Your task to perform on an android device: Rapidbox app and buy OneShine Pink Sneakers shoes for the shipping address as 4600 Lady Bug Drive, New York -10013 then buy the shoe by UPI payment mode.
Image 1: 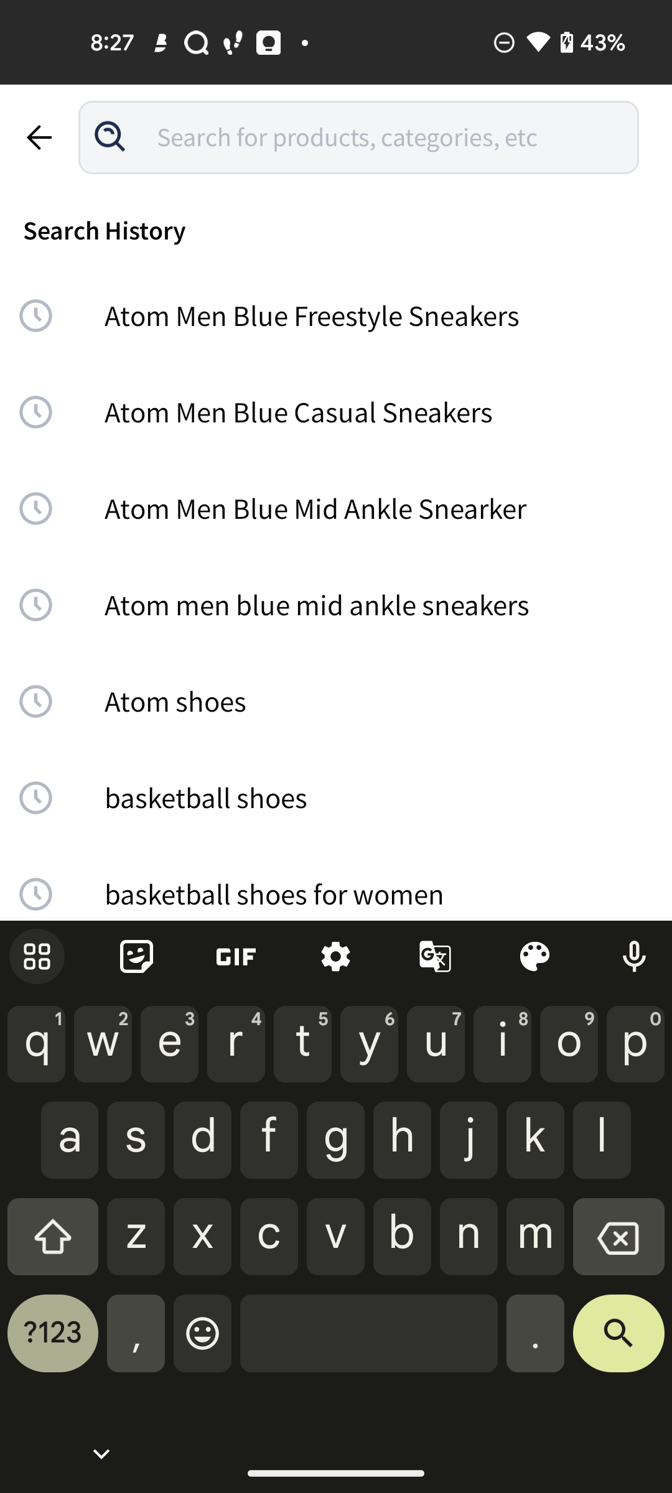
Sesrch on the screen bar top of the bottom of left corner
Step 1: type "OneShine Pink Sneakers shoes"
Image 2: 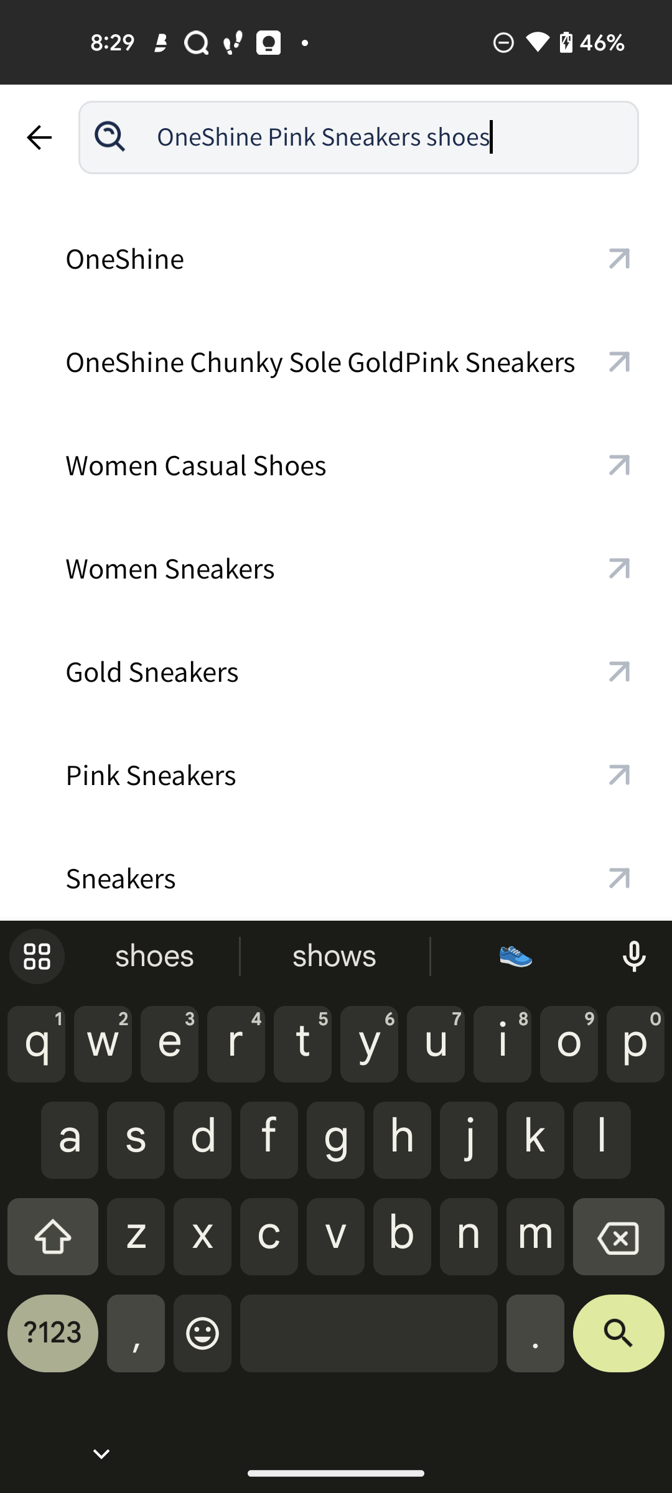
Click on the screen top of the bottom of right corner
Step 2: click (618, 1342)
Image 3: 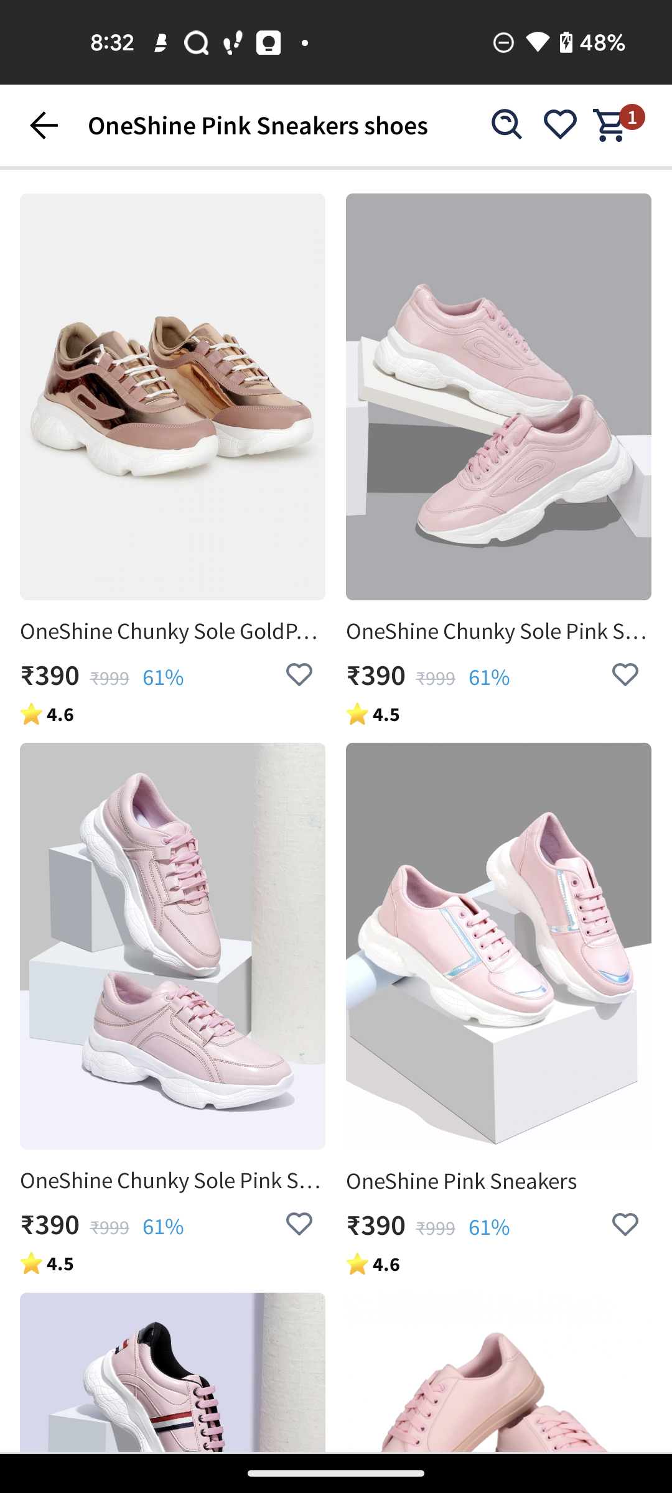
Click on the screen top of the bottom of right corner
Step 3: click (498, 396)
Image 4: 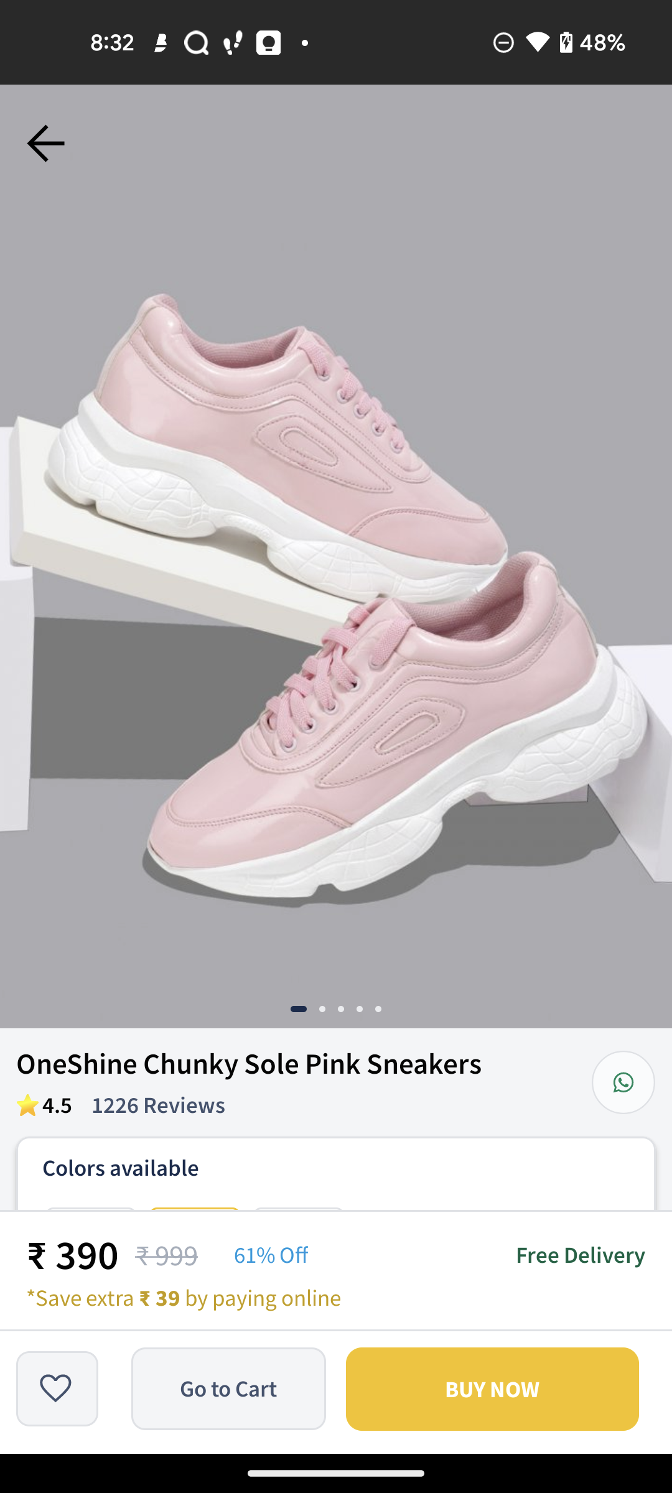
Buy the shoe by UPI payment mode
Step 4: scroll down
Image 5: 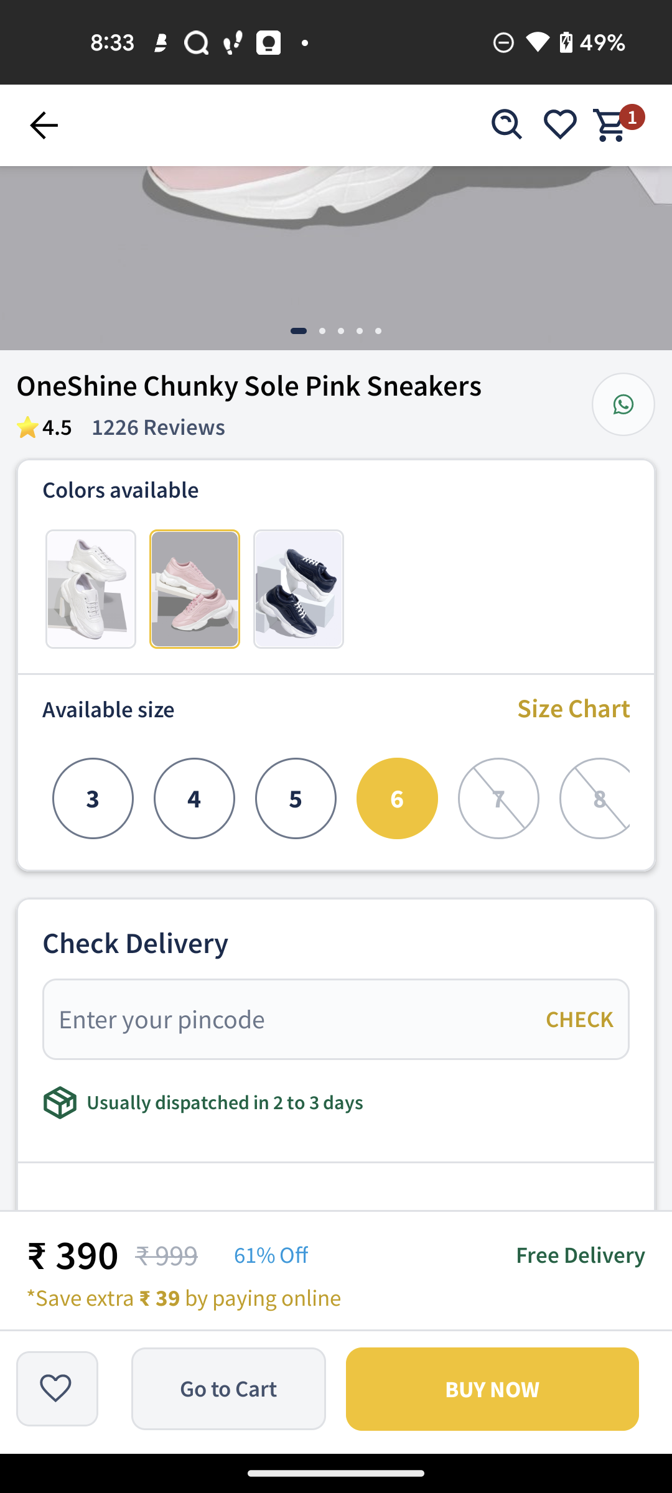
Click on the screen top of the bottom of right corner
Step 5: click (492, 1388)
Image 6: 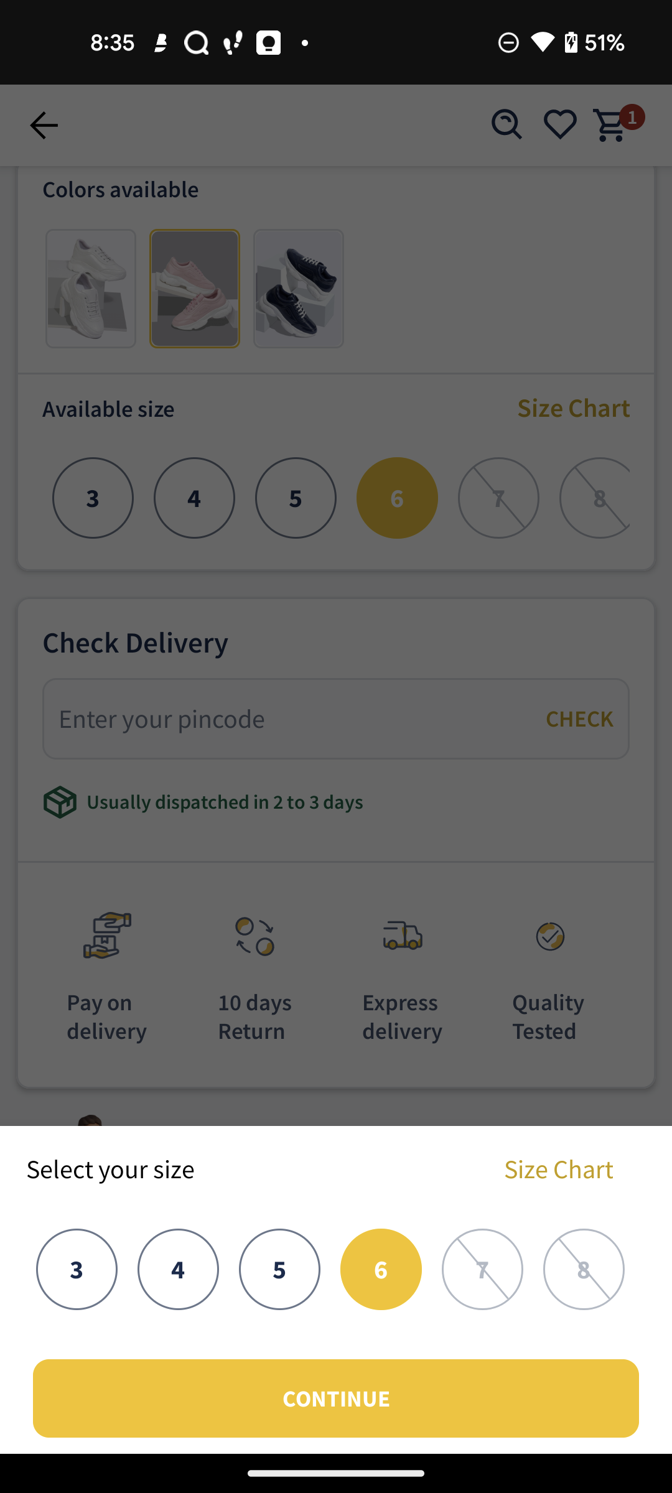
Click on the screen top of the bottom of right corner
Step 6: click (336, 1398)
Image 7: 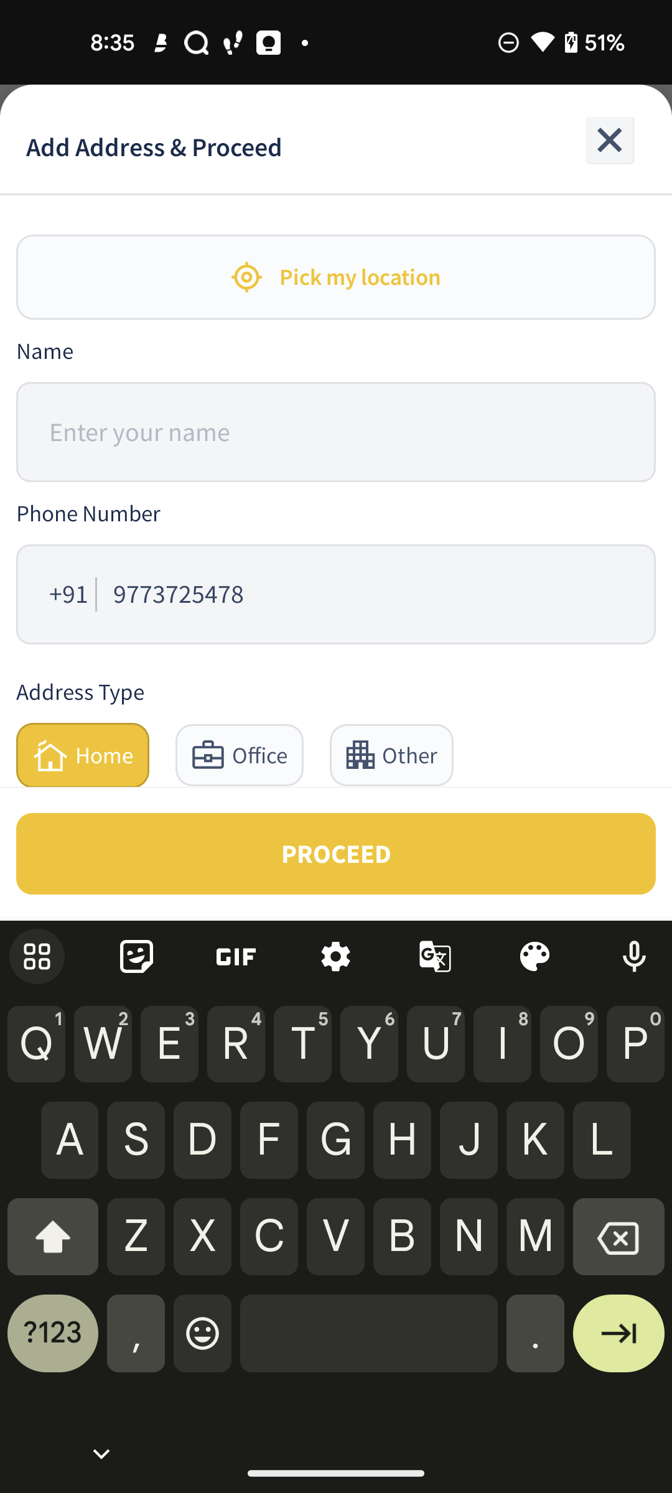
Fill in your address
Step 7: click (335, 853)
Image 8: 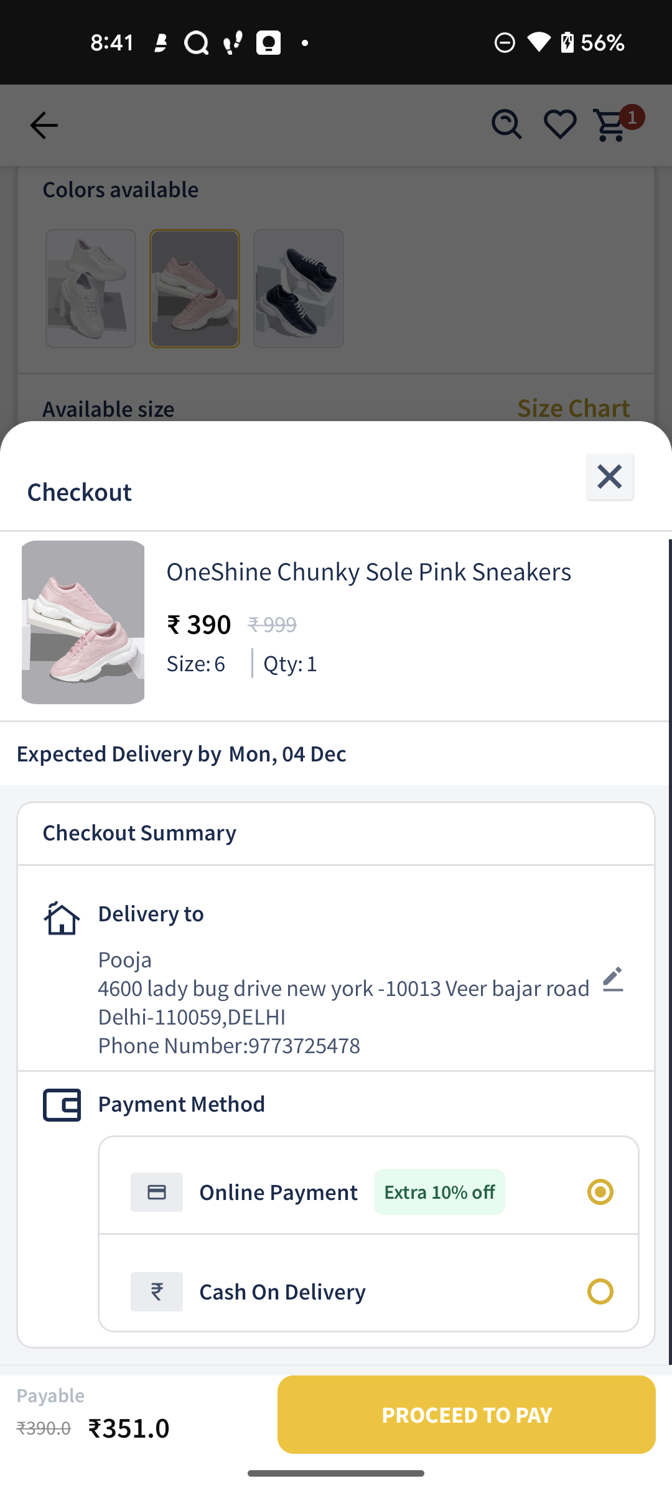
Click on the online payment mode
Step 8: click (600, 1192)
Image 9: 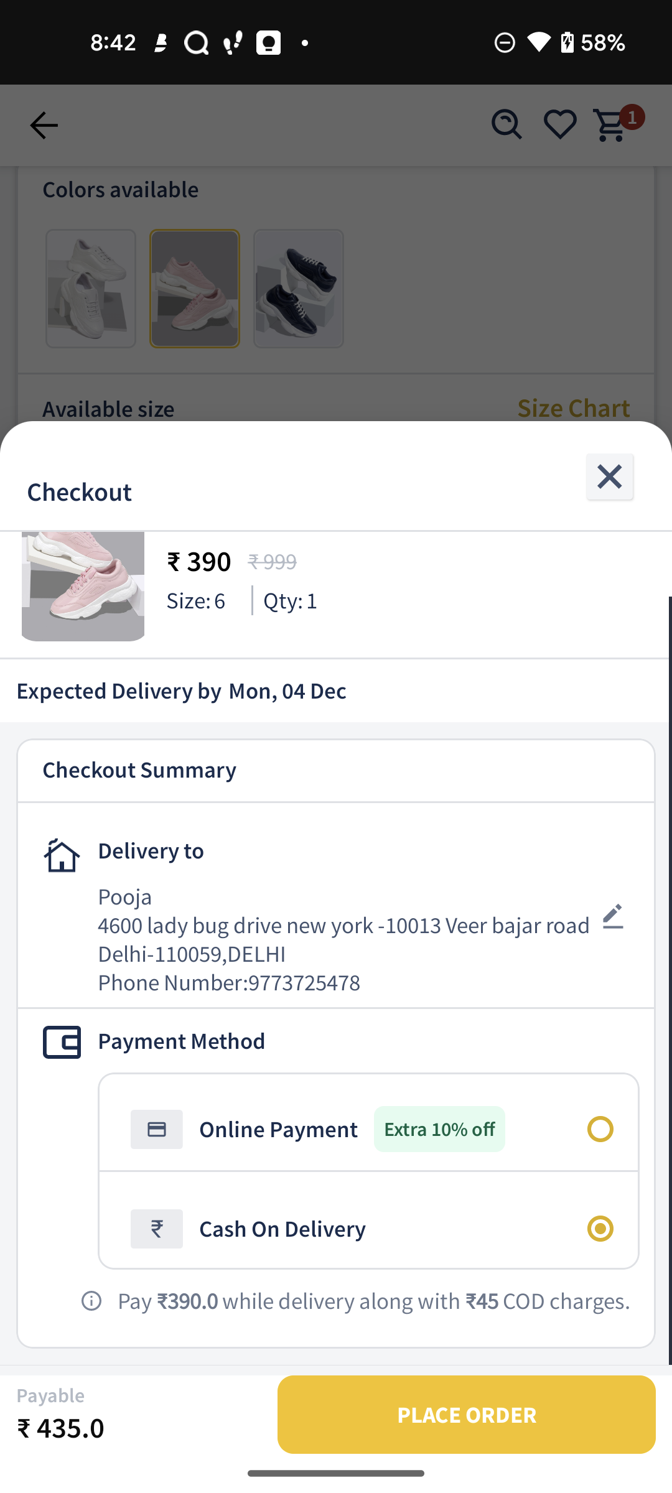
Click on the online payment mode
Step 9: wait
Image 10: 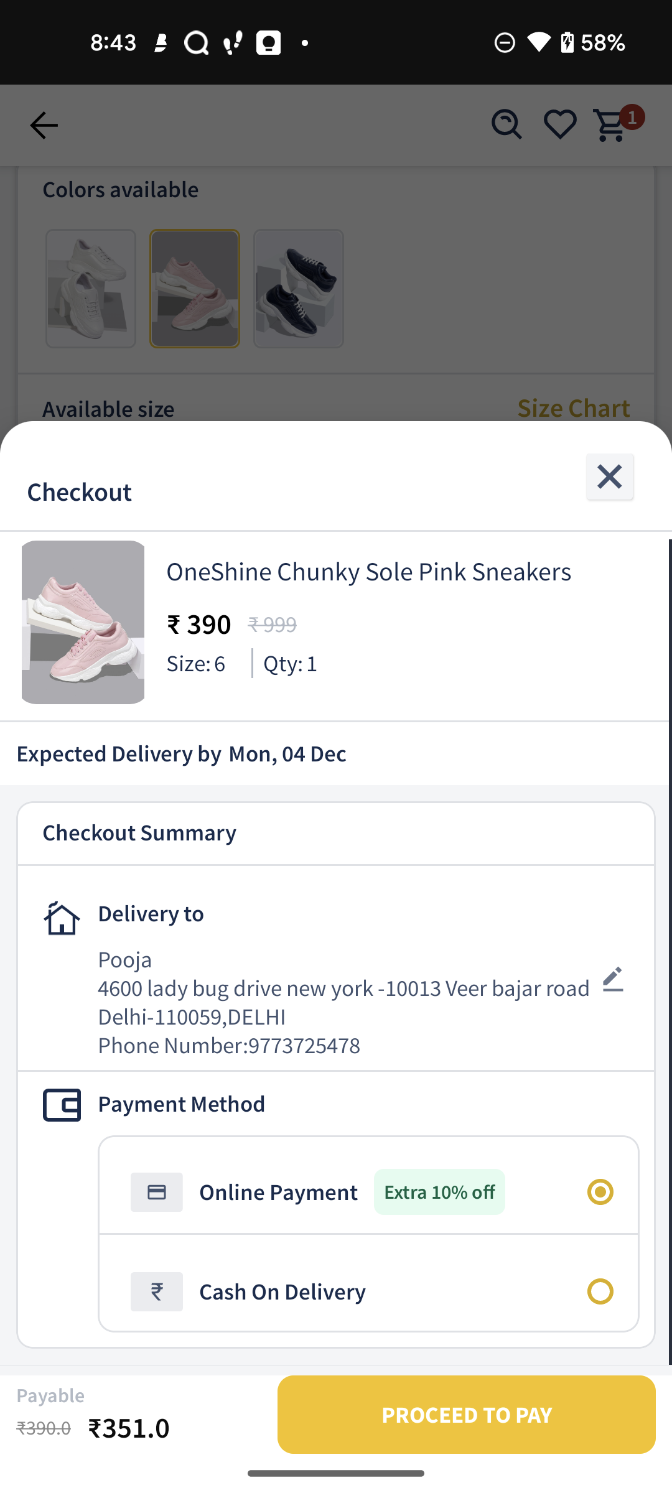
Click on the online payment mode
Step 10: click (467, 1414)
Image 11: 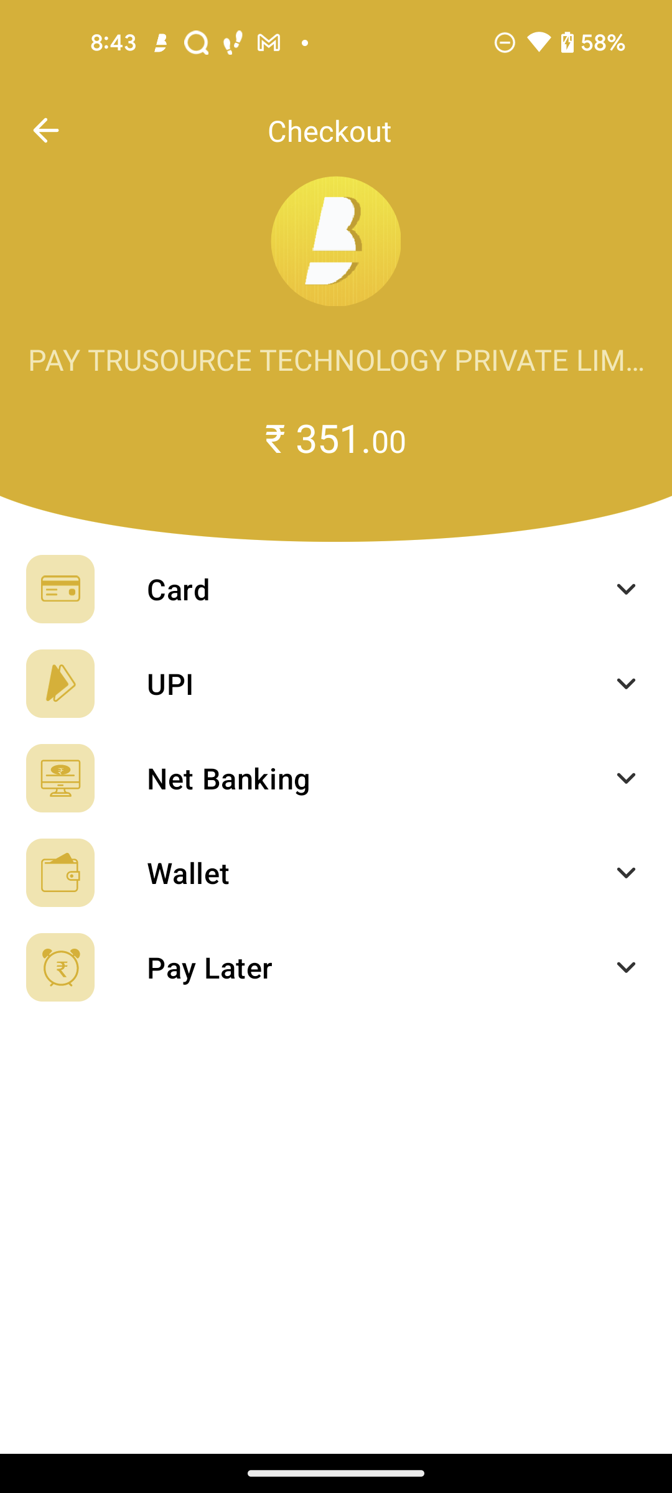
Click on the online payment mode
Step 11: click (336, 684)